Your task to perform on an android device: Open the Savvy Time app and convert between time zones.
Image 0: 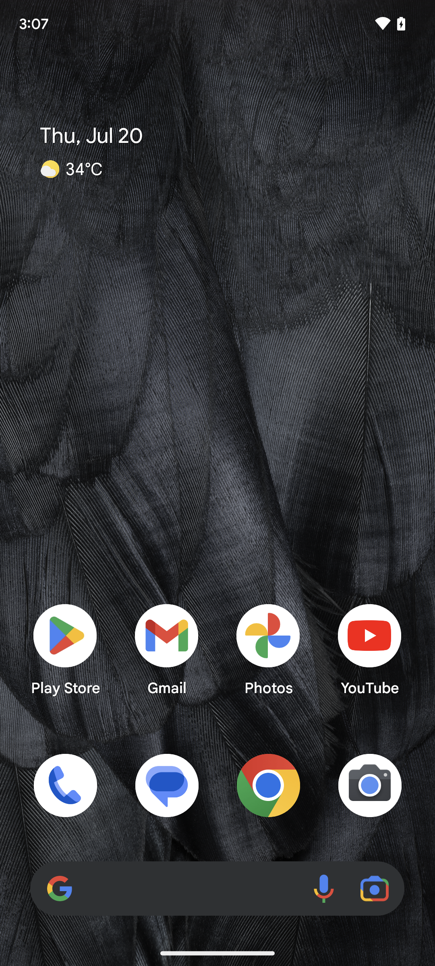
open the savvy time app
Step 0: open app "Savvy Time"
Image 1: 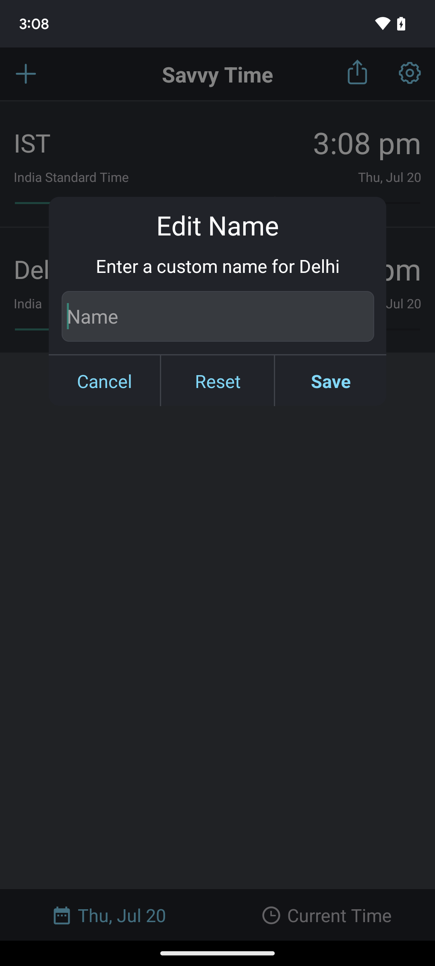
open the savvy time app
Step 1: wait
Image 2: 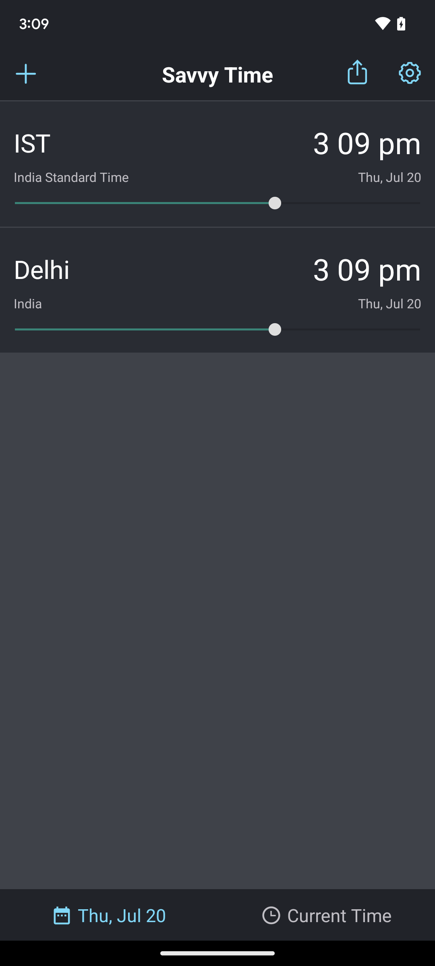
Tap on the plus icon present at the left upper corner of the screen.
Step 2: click (51, 74)
Image 3: 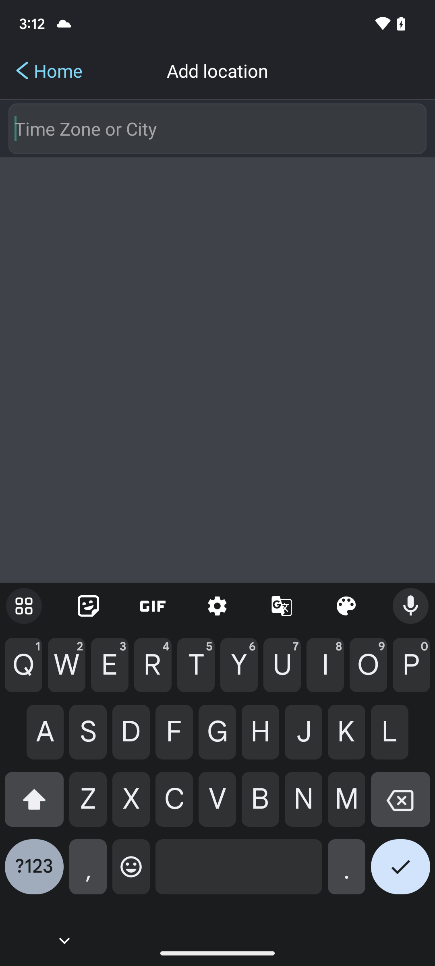
Put the city or country in the column.
Step 3: type "New york"
Image 4: 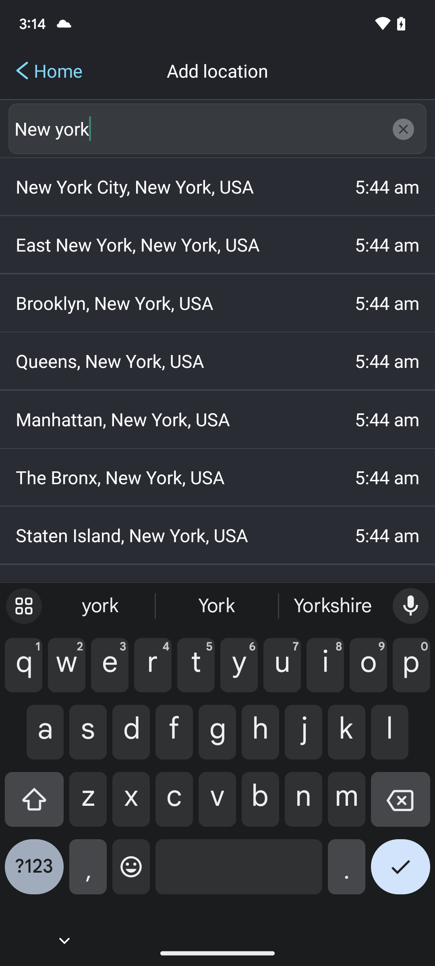
Put the city or country in the column.
Step 4: type "New york"
Image 5: 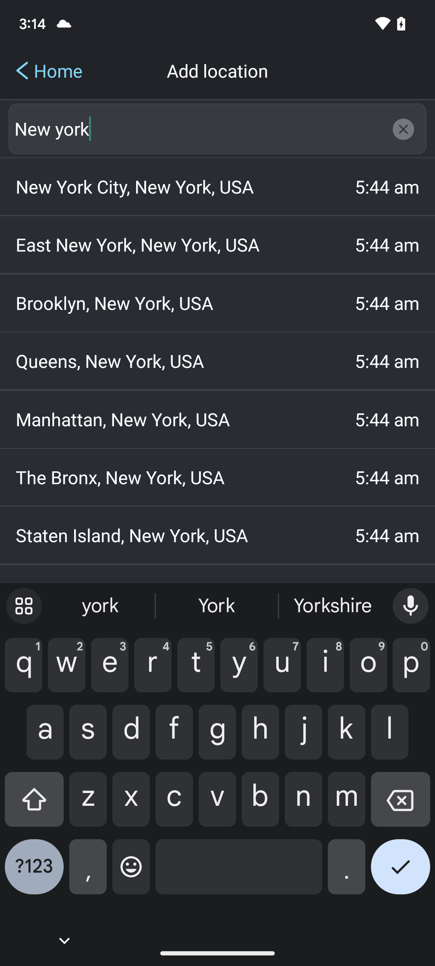
Tap on New York City, New York, USA.
Step 5: click (135, 186)